Your task to perform on an android device: Insert the text "New Project" into the slide.
Image 0: 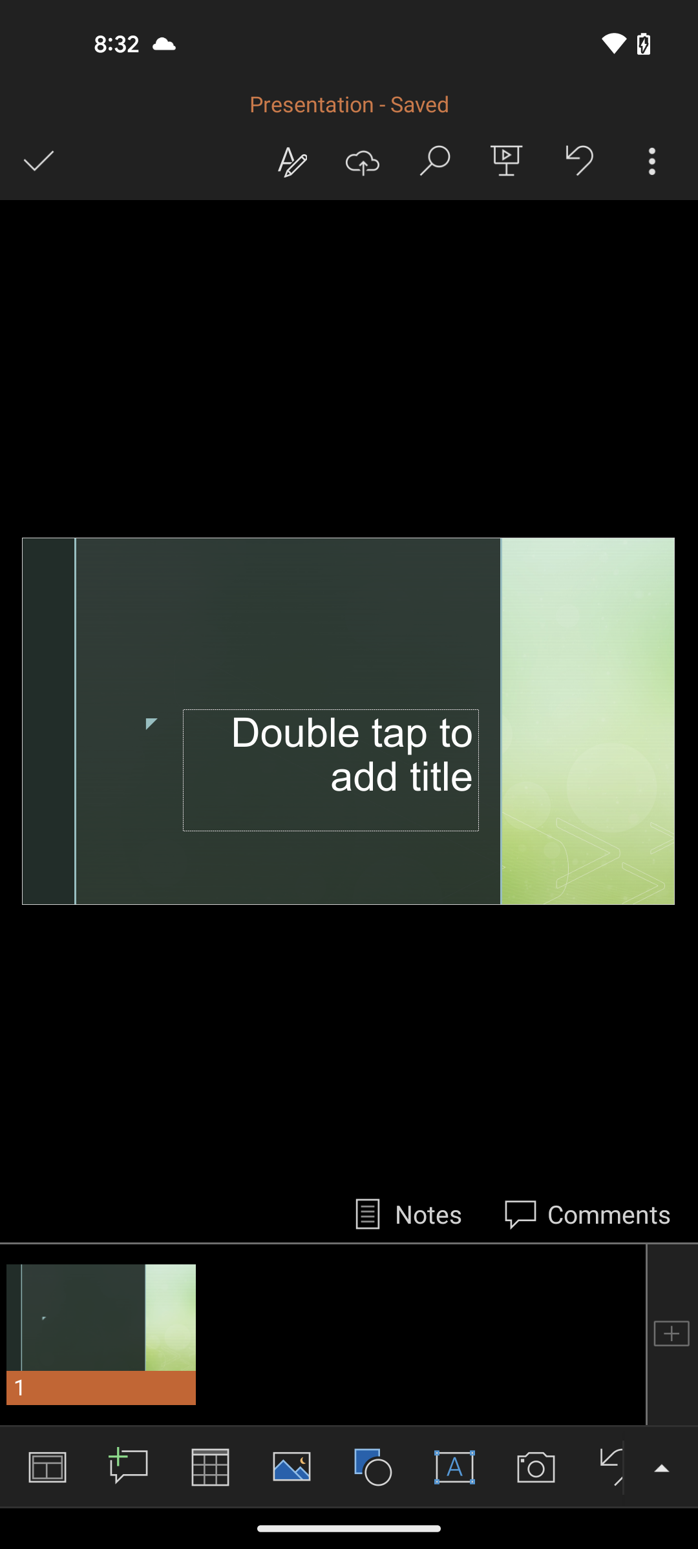
click on the text icon
Step 0: click (454, 1466)
Image 1: 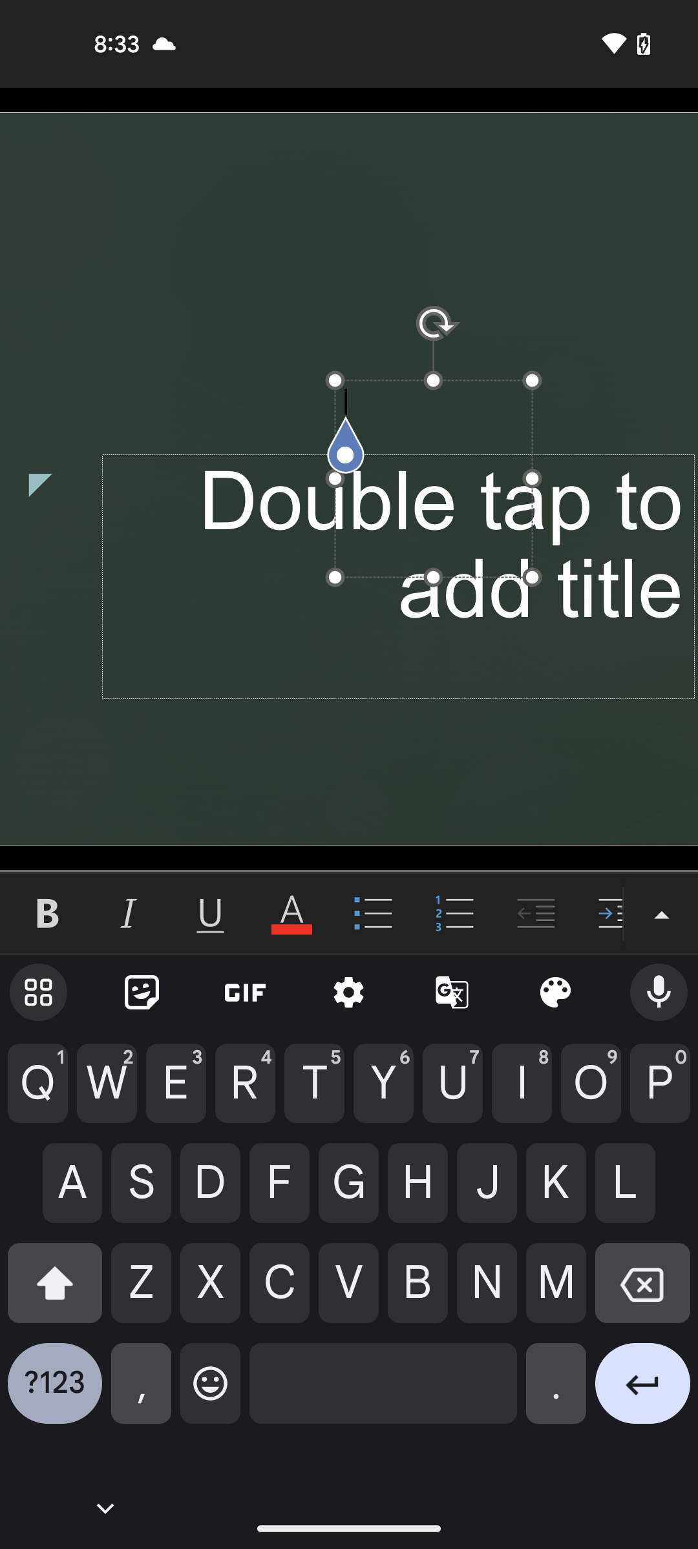
type New Project
Step 1: type "New Project"
Image 2: 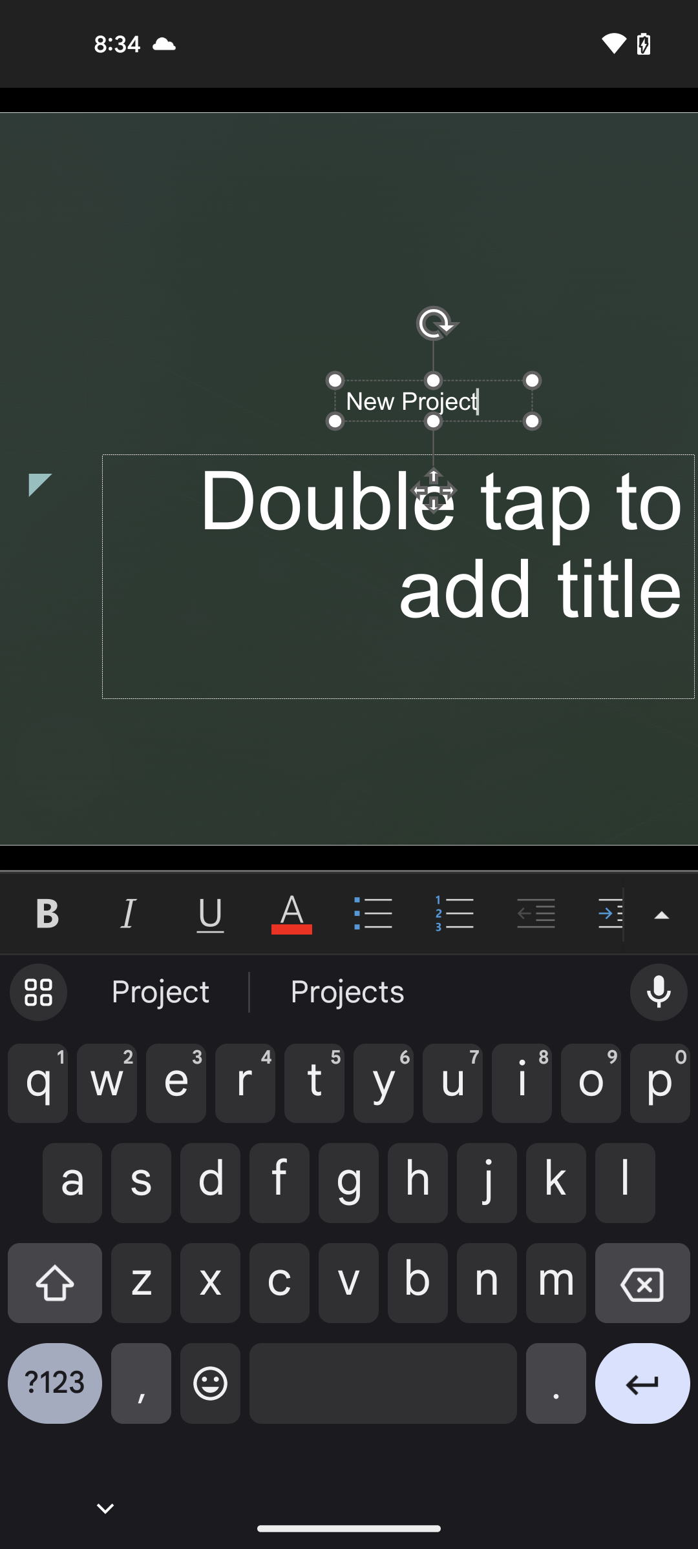
click on back arrow icon
Step 2: click (642, 1393)
Image 3: 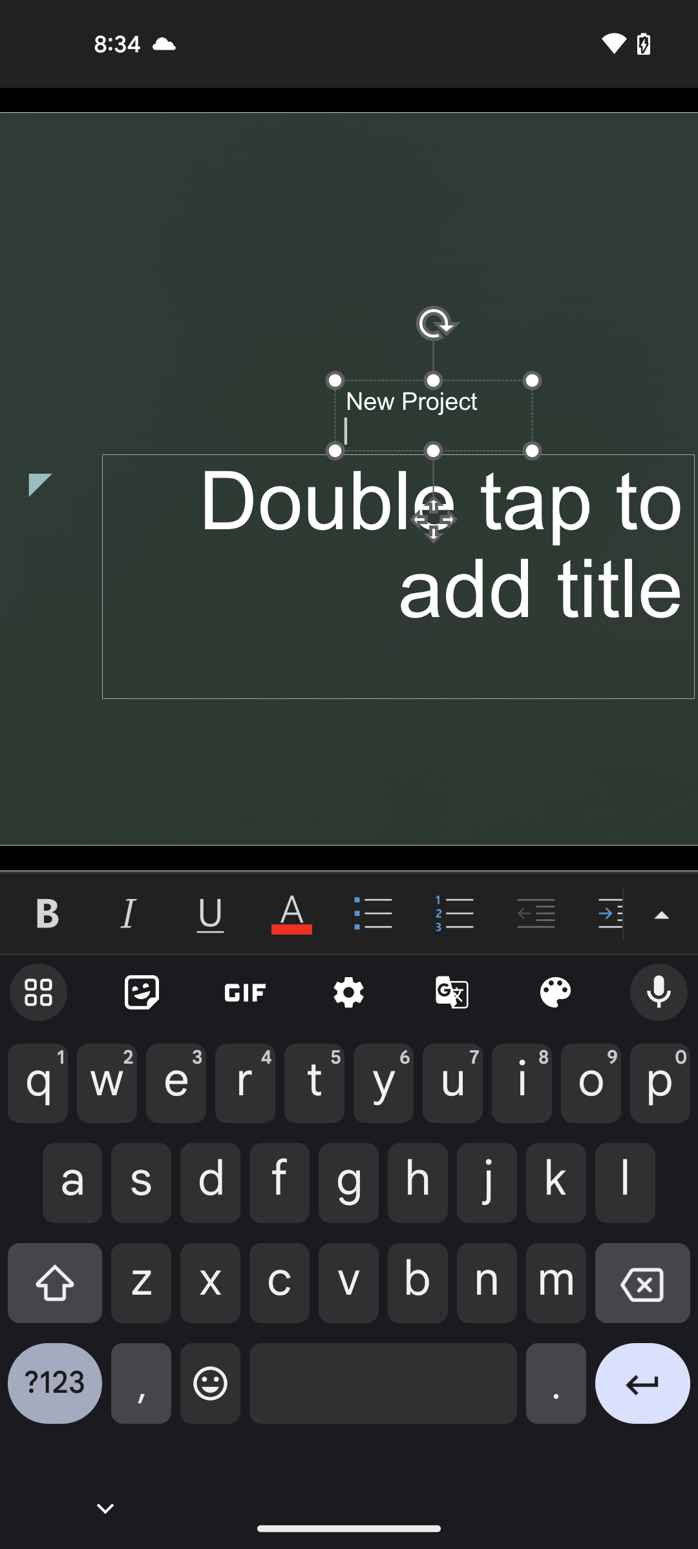
click on back arrow icon
Step 3: wait